Your task to perform on an android device: In the Etsy app, look for a Door lock in the Home & Living category.
Image 0: 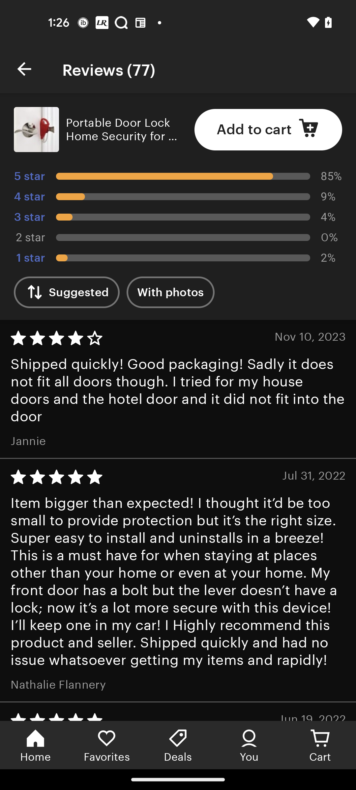
Go back to the previous screen
Step 0: press back button
Image 1: 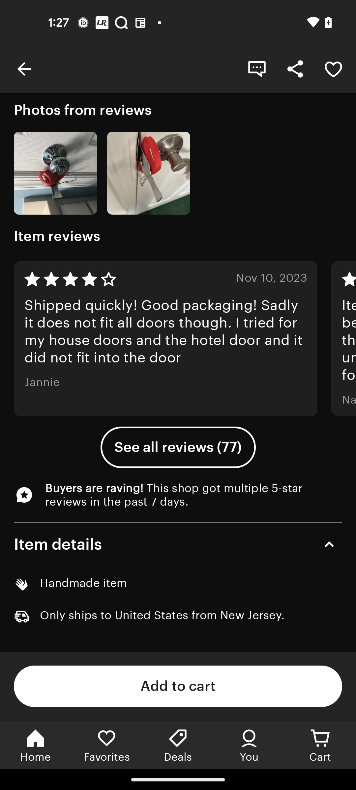
Go back to the previous screen
Step 1: press back button
Image 2: 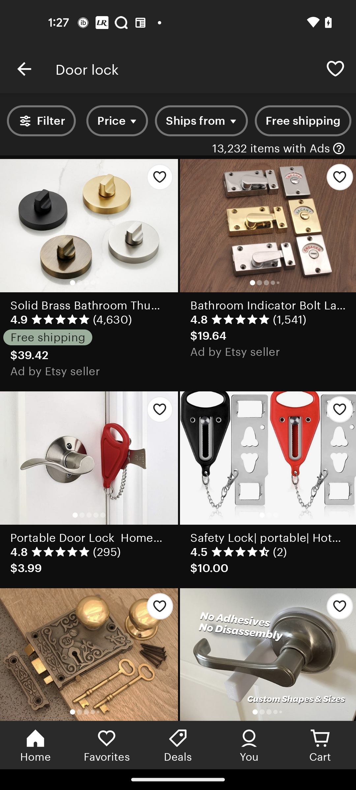
Go to the Filter
Step 2: click (31, 121)
Image 3: 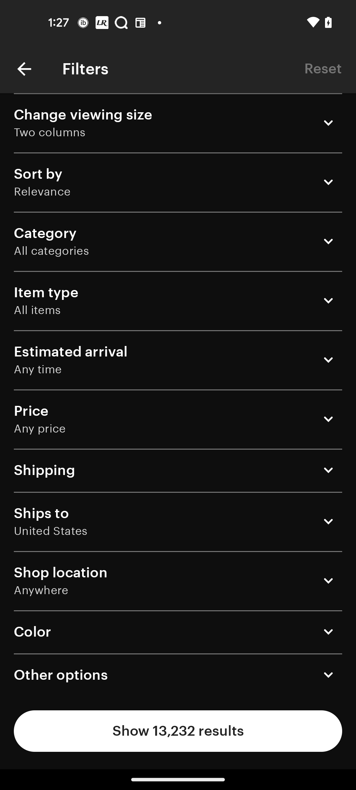
click on the Category filter
Step 3: click (72, 243)
Image 4: 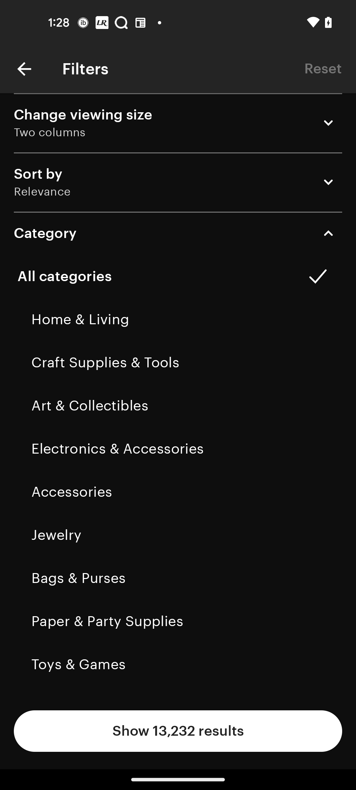
Click on Home & Living Category
Step 4: click (173, 319)
Image 5: 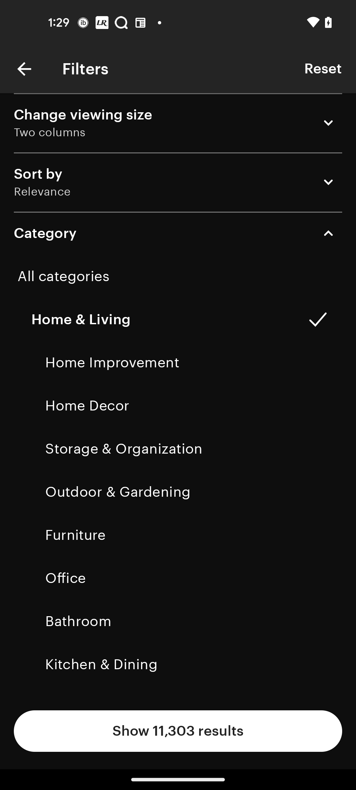
Click on the Show 11,303 results button
Step 5: click (178, 731)